Your task to perform on an android device: I want to set the recording quality to high standards in order to get the best sound quality possible in the Easy Voice Recorder app.
Image 0: 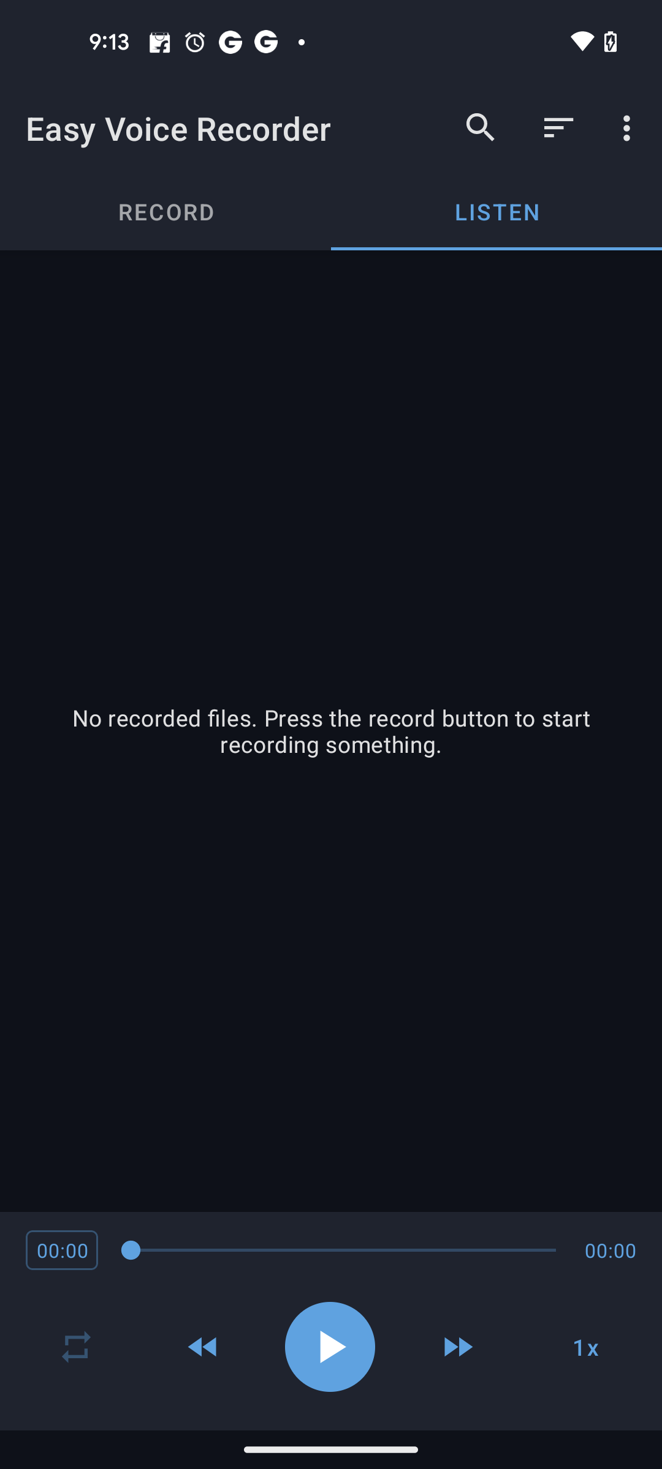
Click on the three dots more button at the top right corner of the screen
Step 0: click (630, 128)
Image 1: 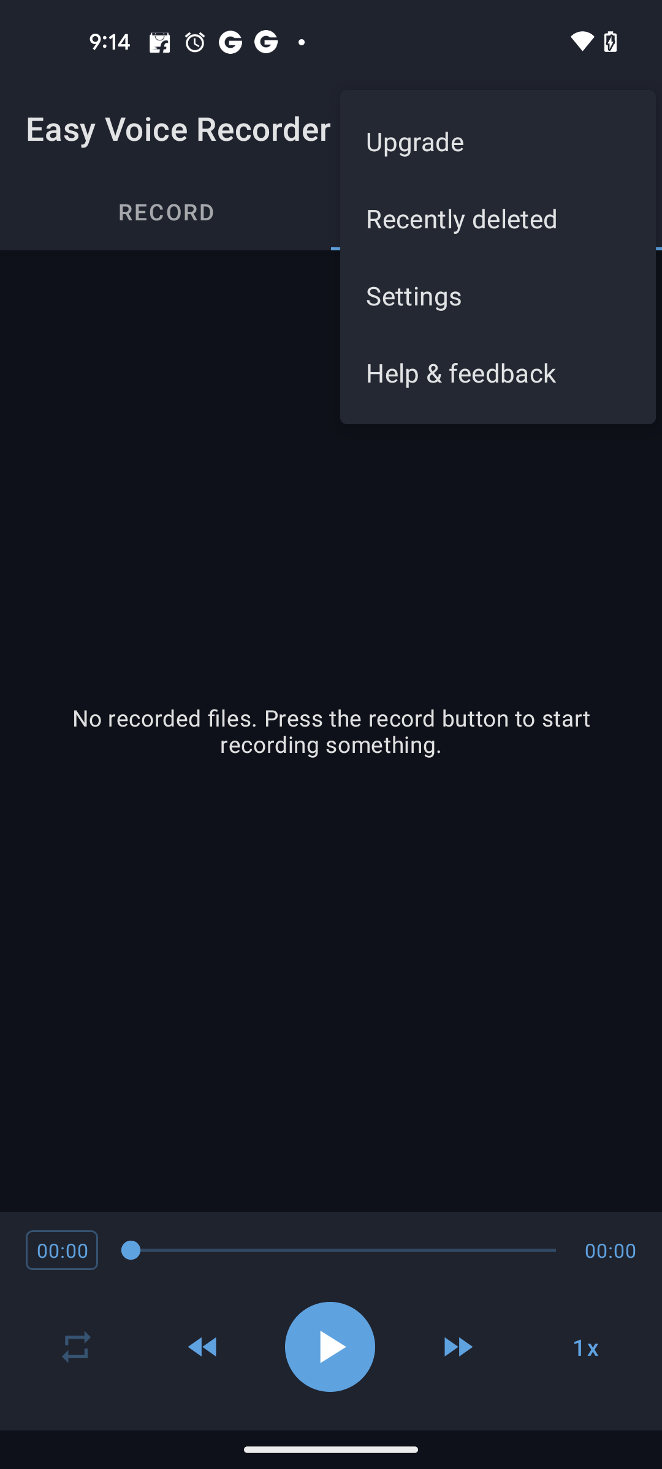
Go to the settings of the app
Step 1: click (498, 295)
Image 2: 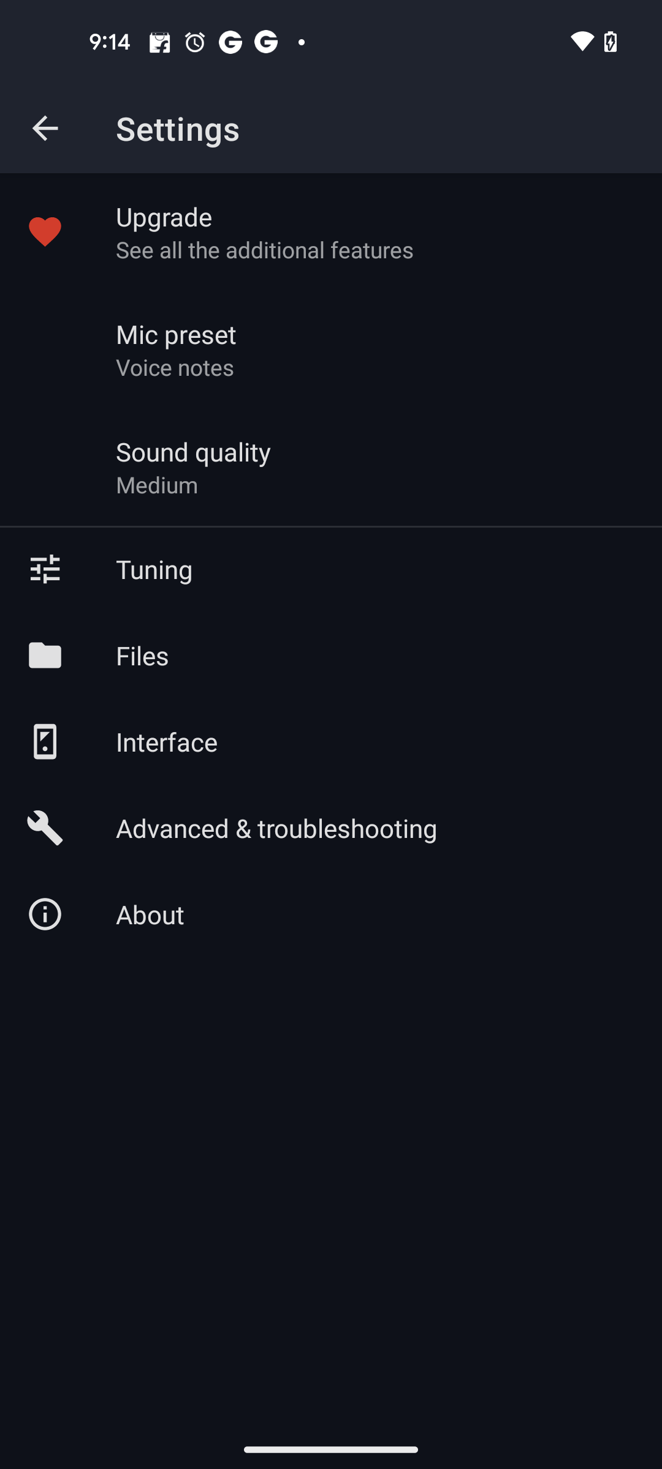
Click on the Sound Quality setting
Step 2: click (157, 484)
Image 3: 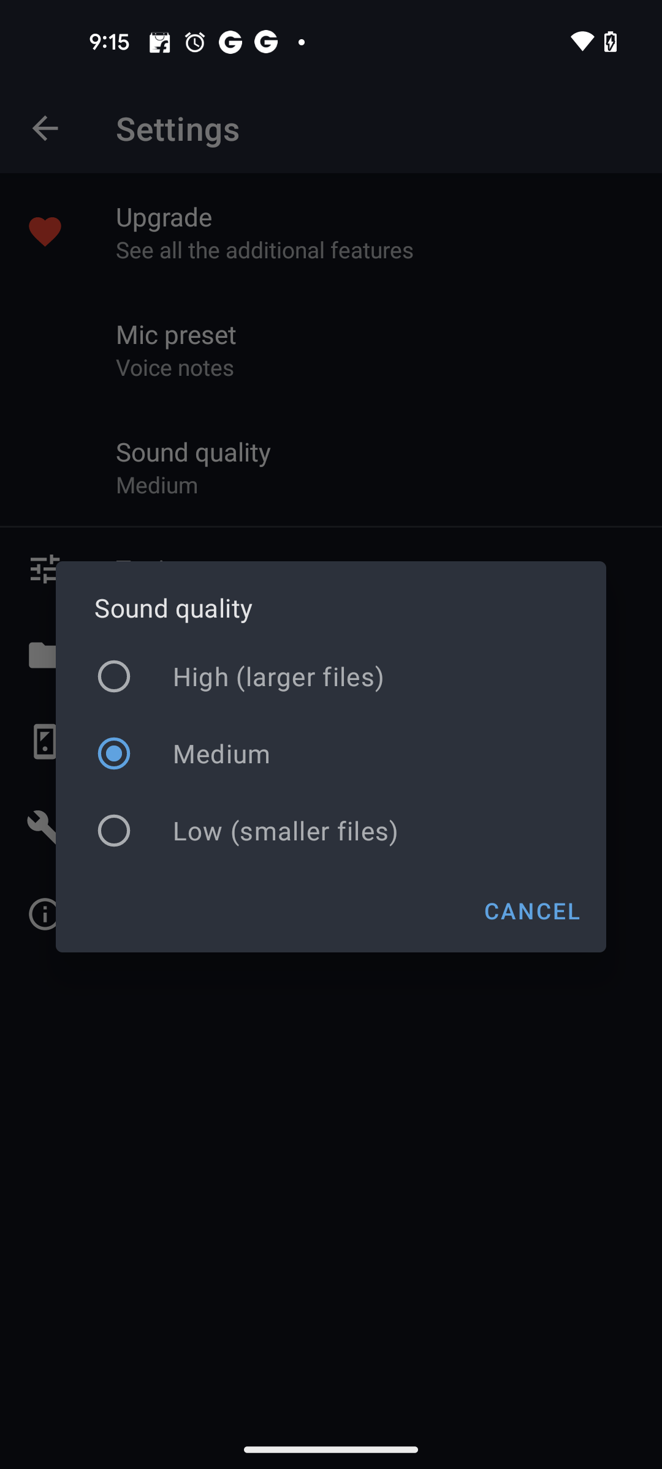
Select the higher Sound quality 
Step 3: click (330, 676)